Your task to perform on an android device: Browse through the drink section of the Kitchen Stories app to see if I can find any new drinks.
Image 0: 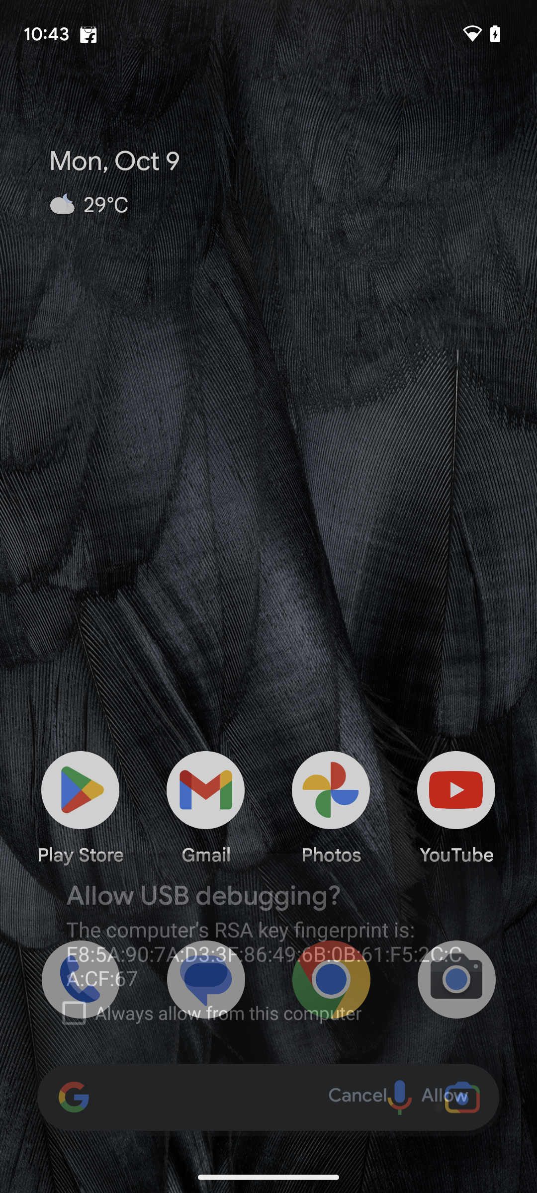
Open the Kitchen Stories app.
Step 0: open app "Kitchen Stories"
Image 1: 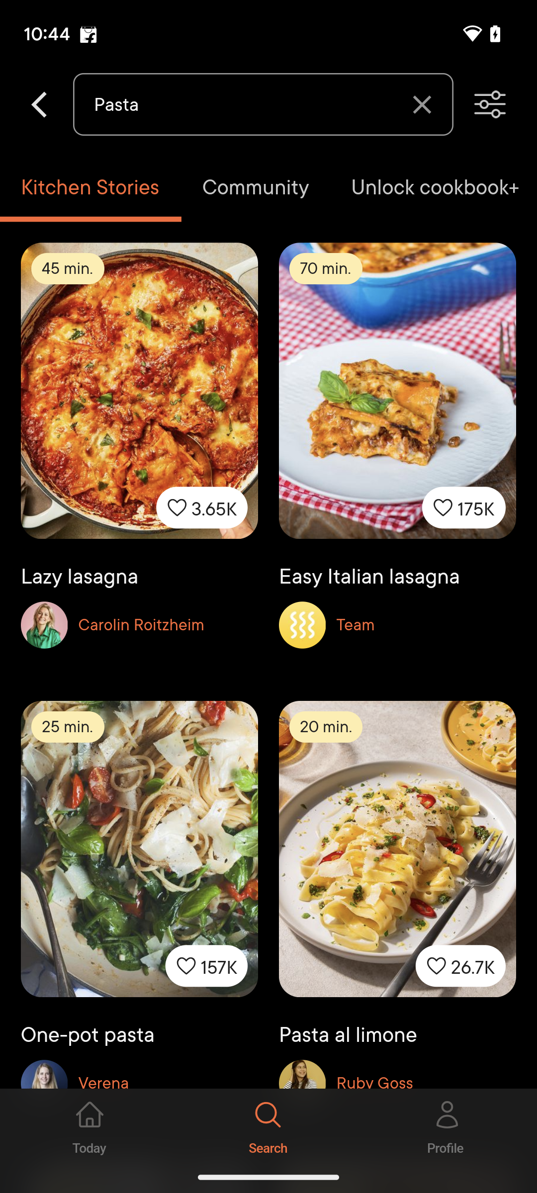
Search for the drink section.
Step 1: click (268, 1125)
Image 2: 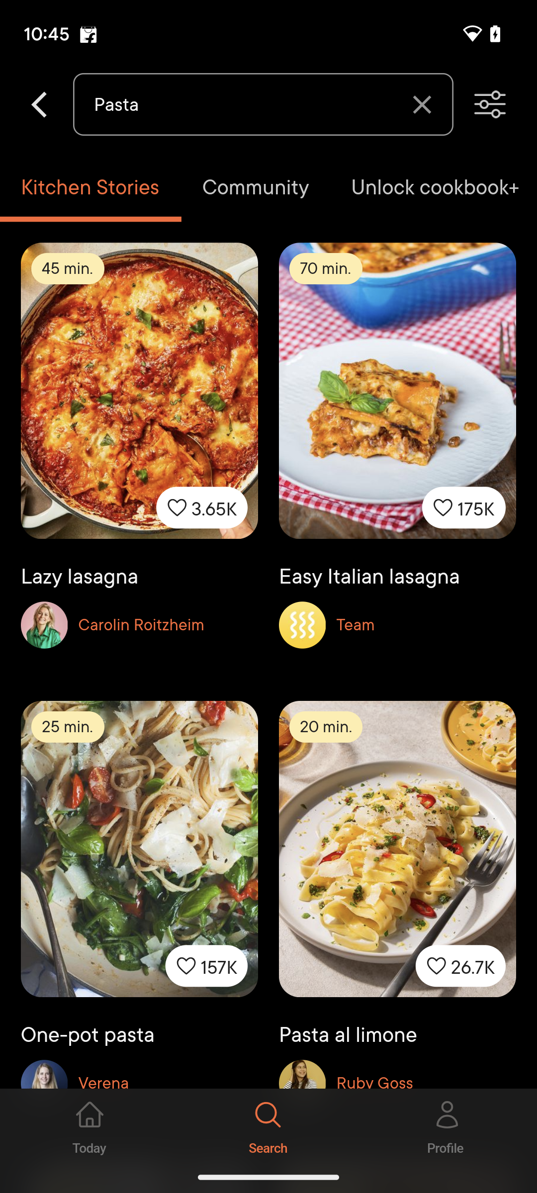
Search for the drink section.
Step 2: click (263, 104)
Image 4: 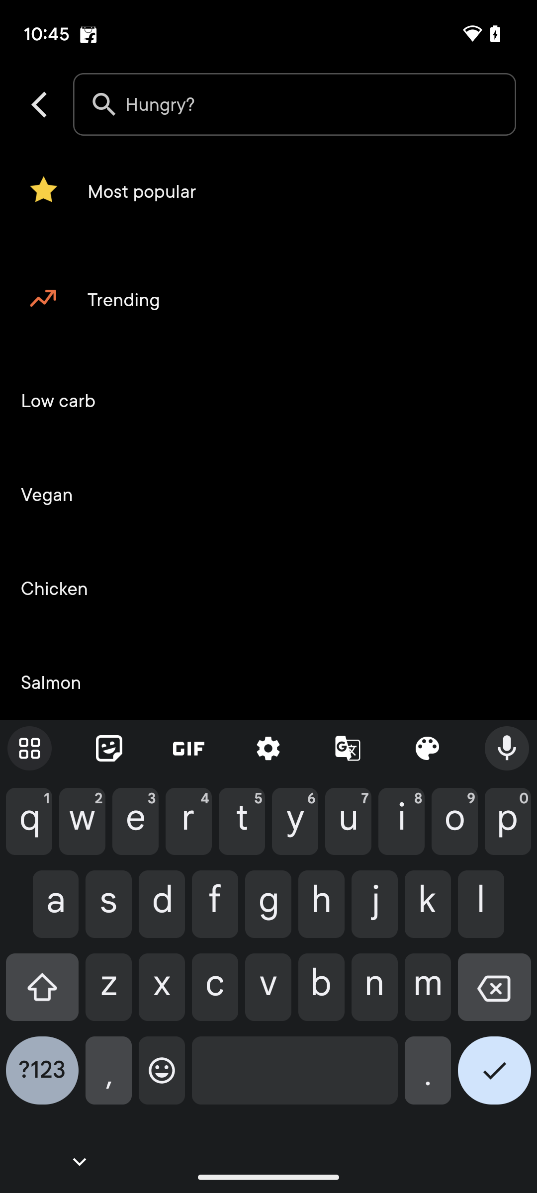
Search for the drink section.
Step 4: type "Drinks"
Image 5: 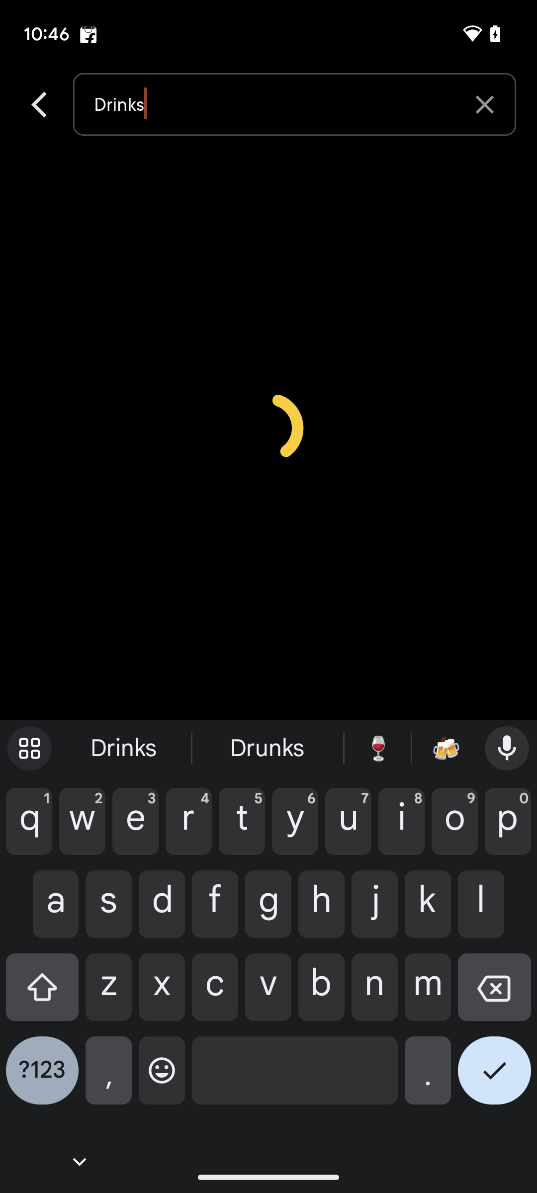
Tap on the turmeric-almond drink.
Step 5: click (494, 1078)
Image 6: 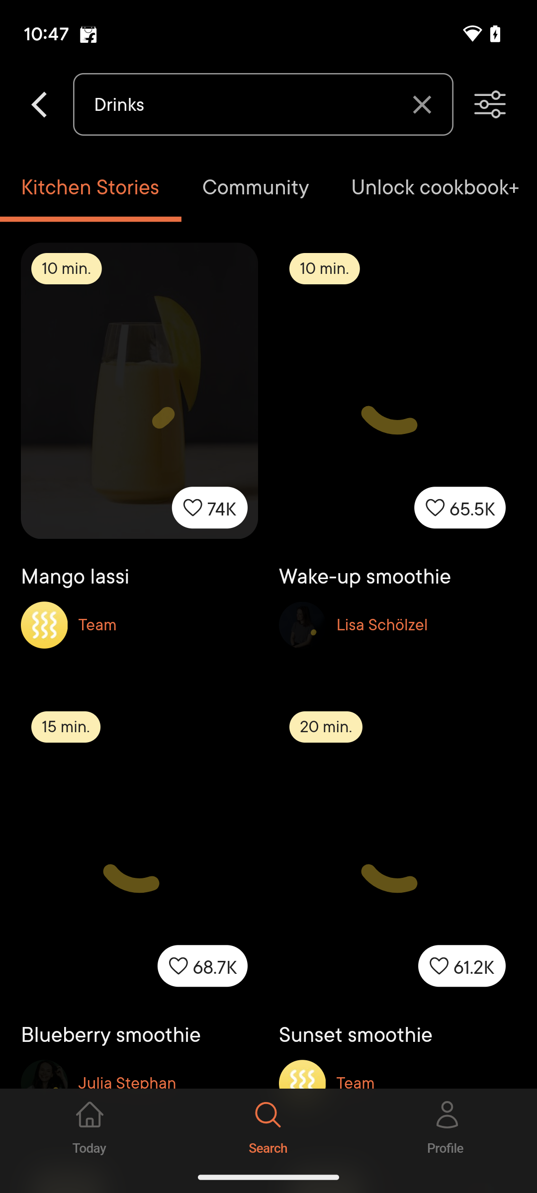
Tap on the turmeric-almond drink.
Step 6: wait